Your task to perform on an android device: Open the JEFIT app and track your progress
Image 0: 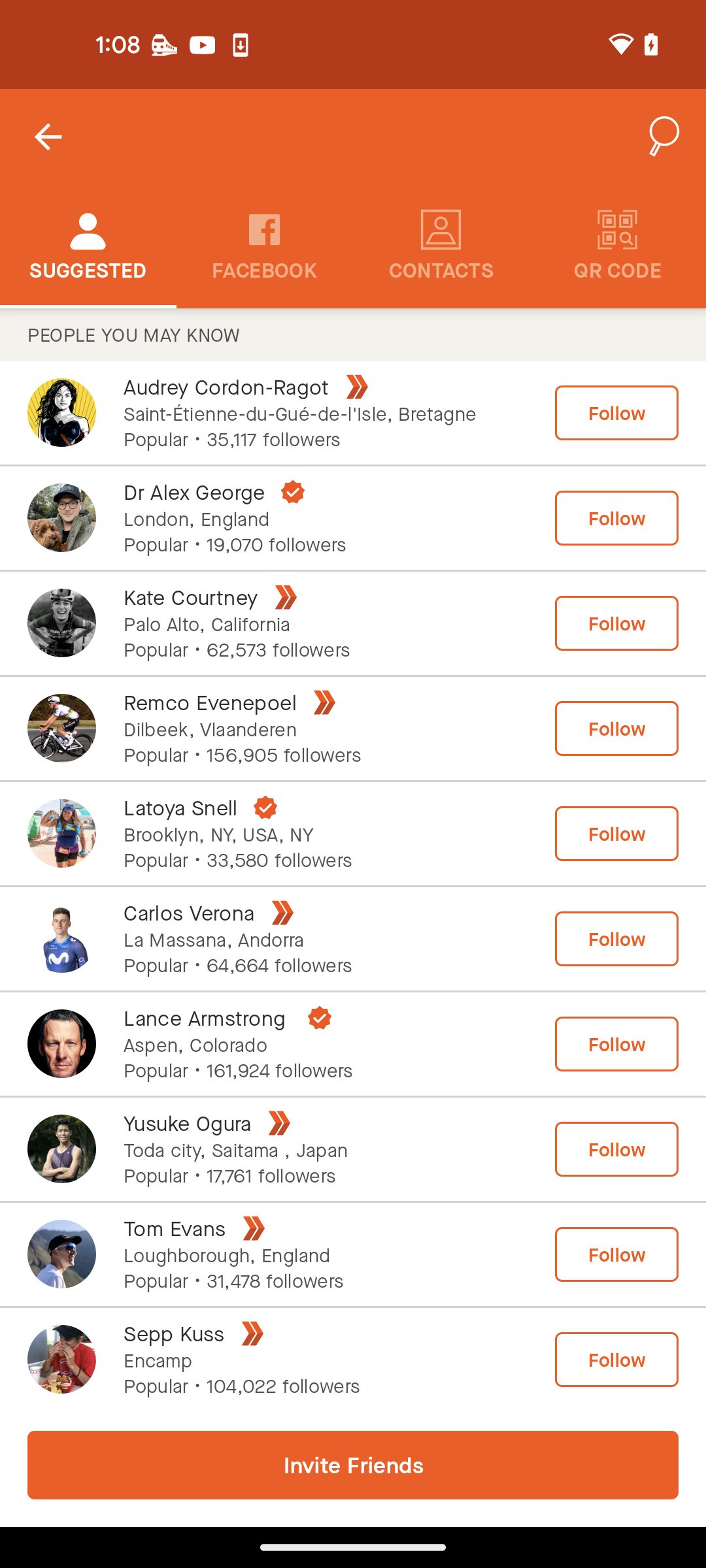
Open the JEFIT app
Step 0: open app "JEFIT"
Image 1: 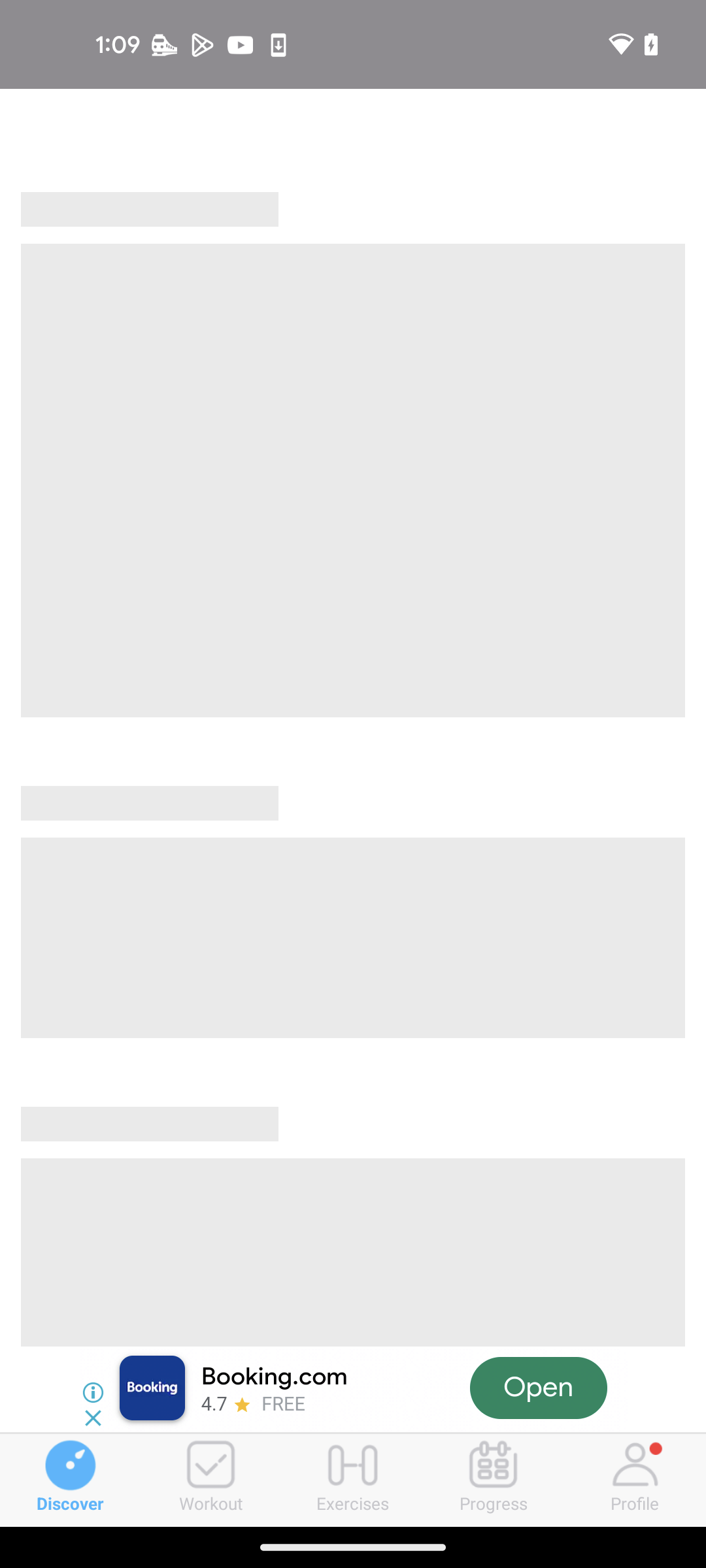
Open the JEFIT app
Step 1: wait
Image 2: 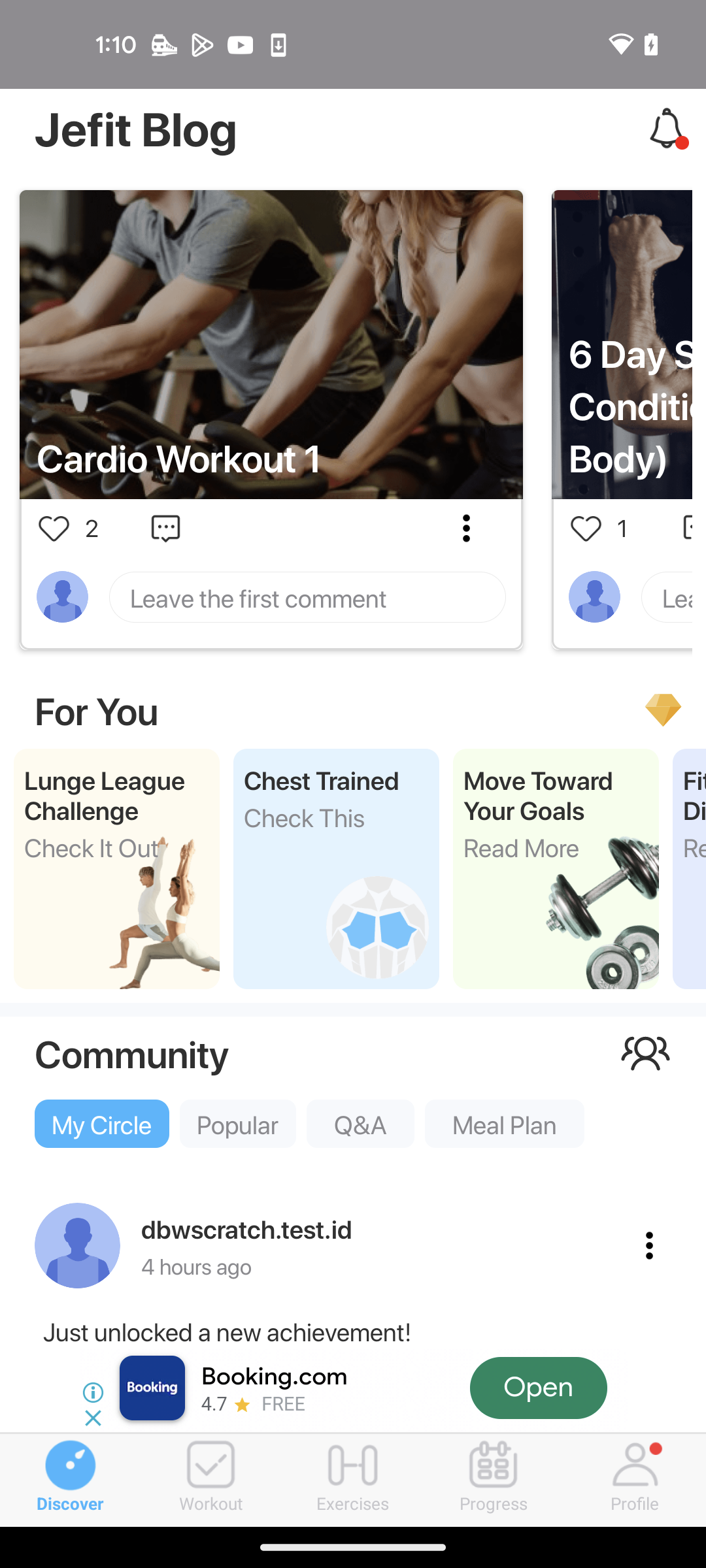
Click on Progress section
Step 2: click (494, 1480)
Image 3: 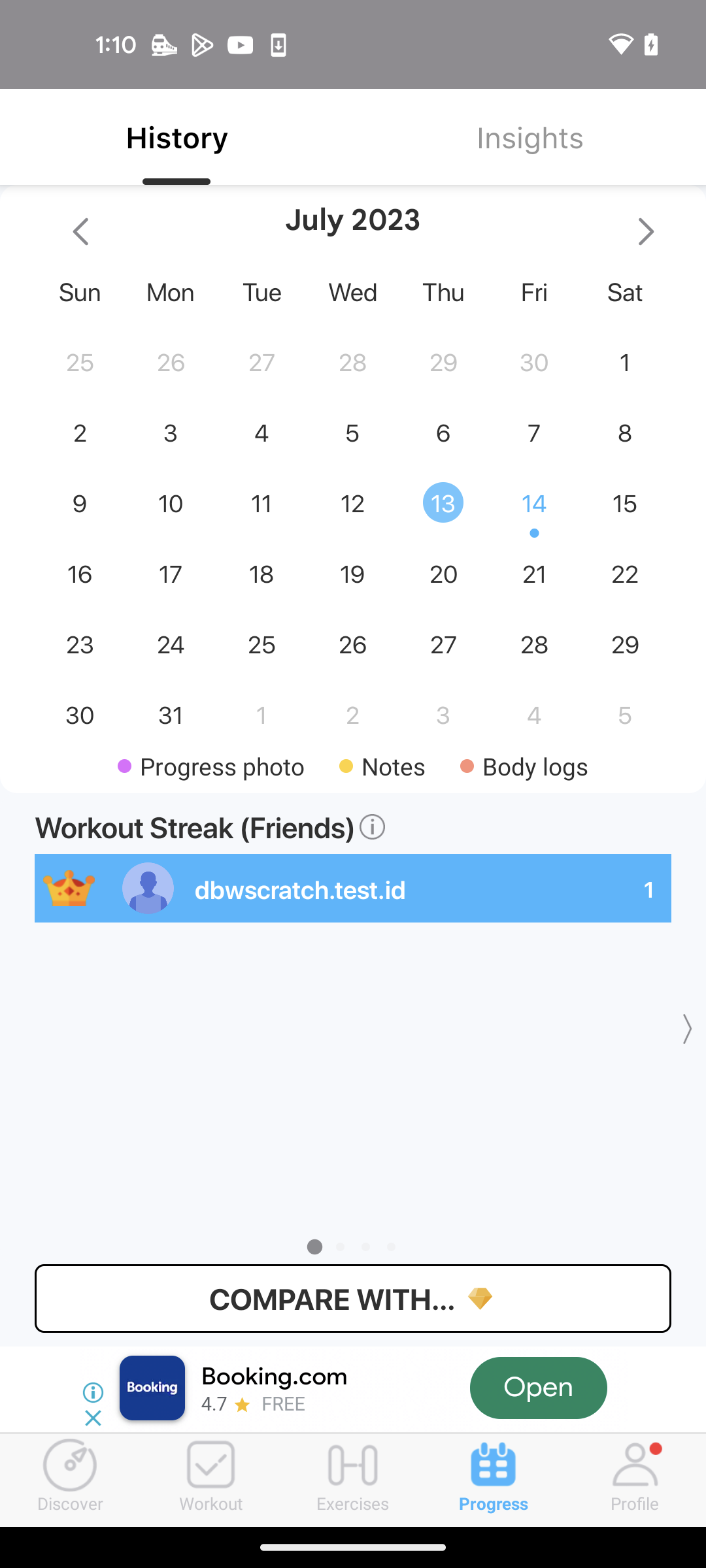
Click on Insights
Step 3: click (529, 137)